Your task to perform on an android device: I want to use the Planta app to find the botanical name of the 'ihi' plant so that I can identify it.
Image 0: 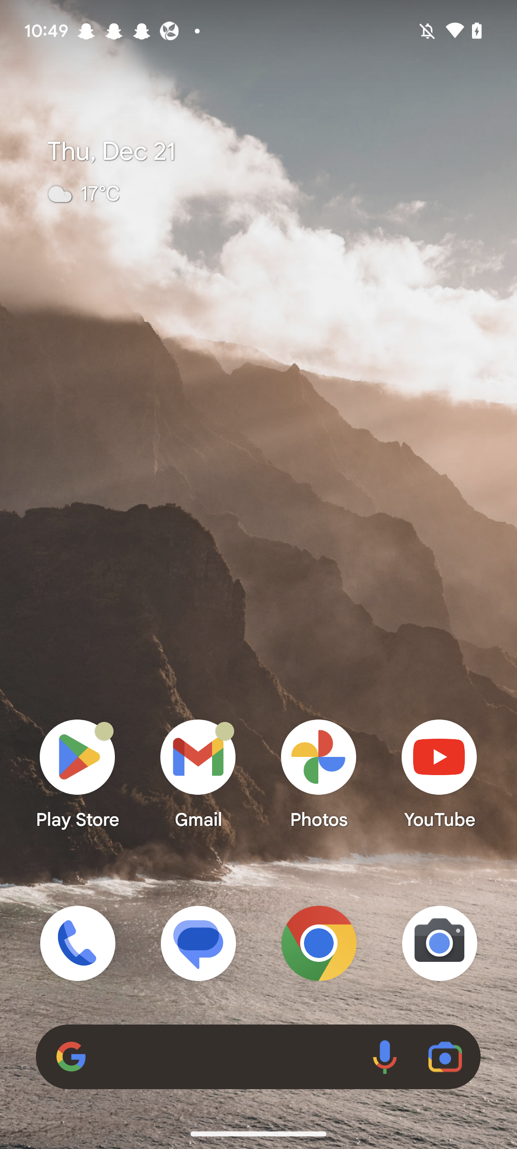
Open Planta app
Step 0: open app "Planta"
Image 1: 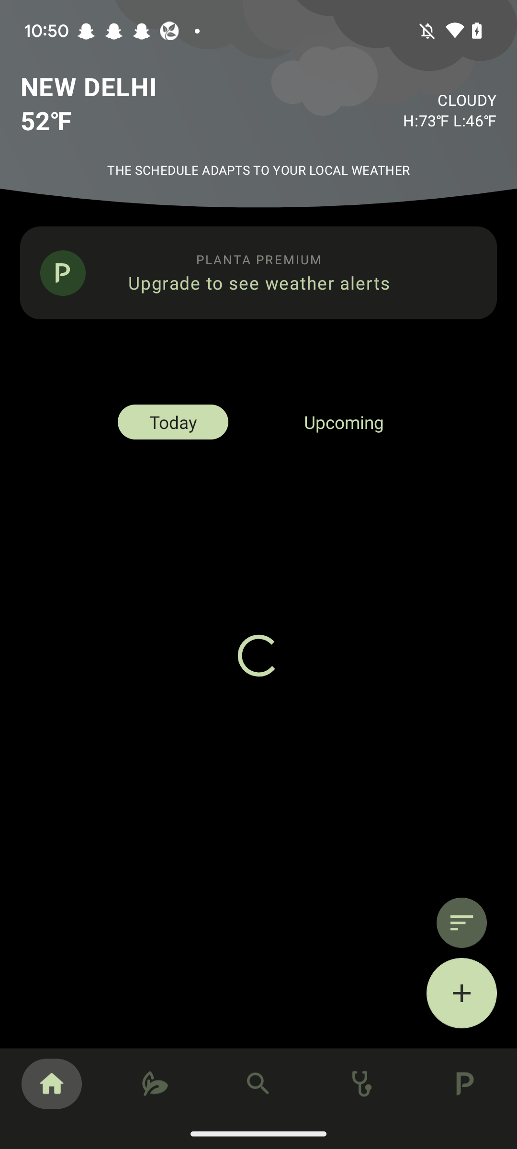
Open Planta app
Step 1: wait
Image 3: 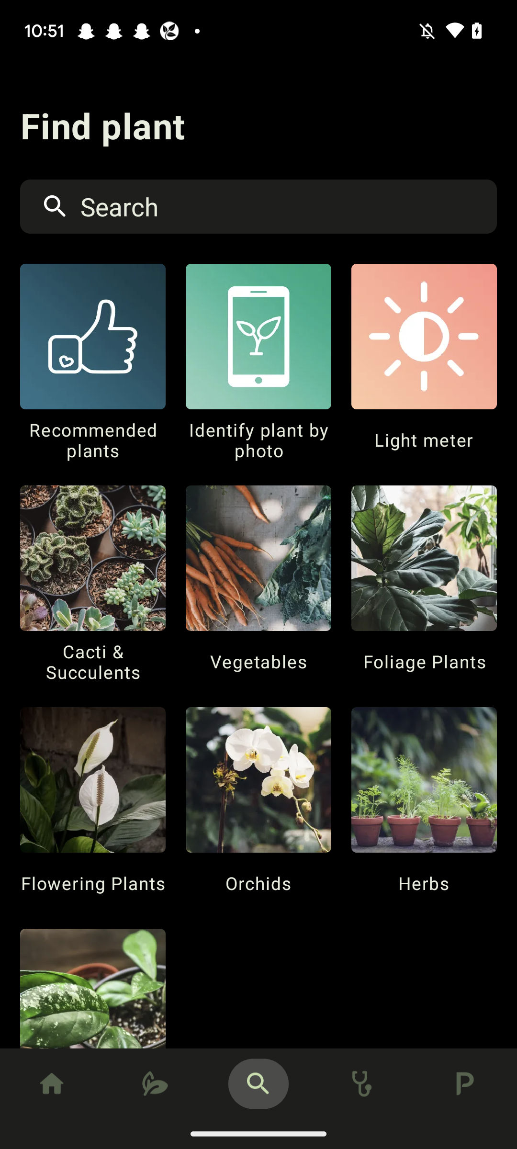
Search for ihi plant
Step 3: type "ihi"
Image 4: 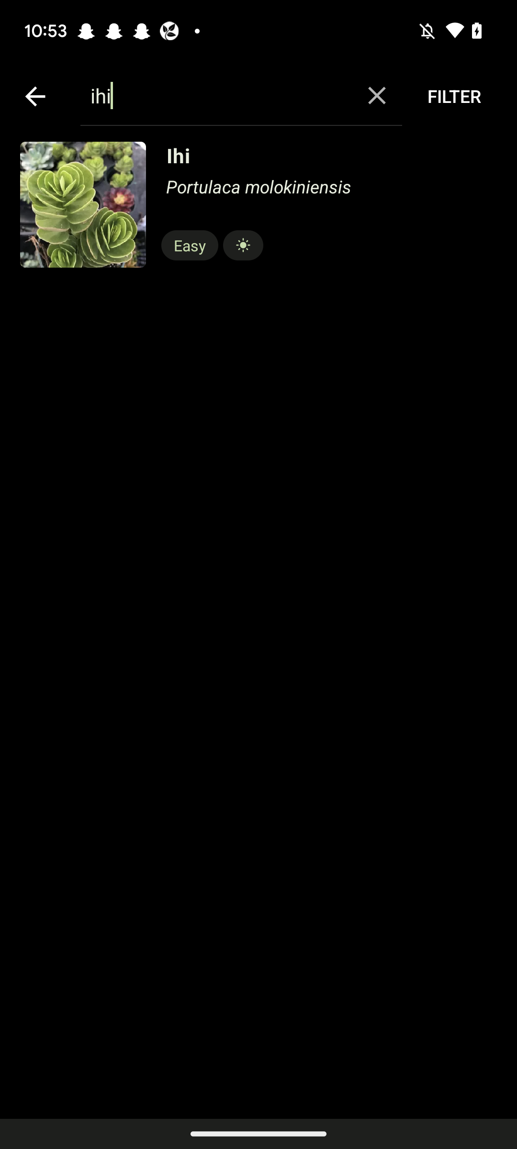
Click on ihi
Step 4: click (90, 195)